Your task to perform on an android device: I want to forward a Hotel booking details email to my sister at maredharris@gmail.com so she can check out the suggested hotel.
Image 0: 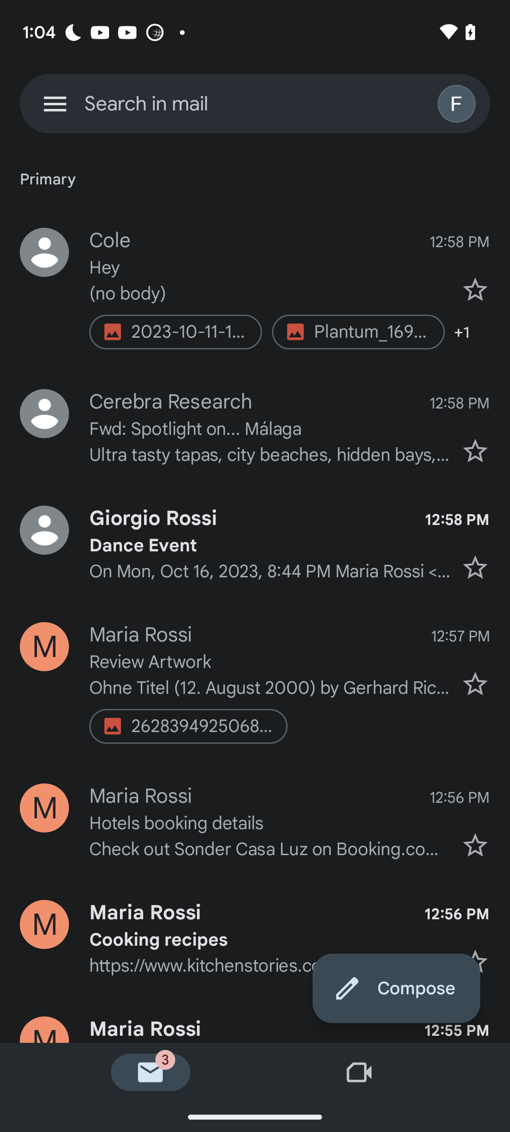
Open the hotel booking details email
Step 0: click (270, 823)
Image 1: 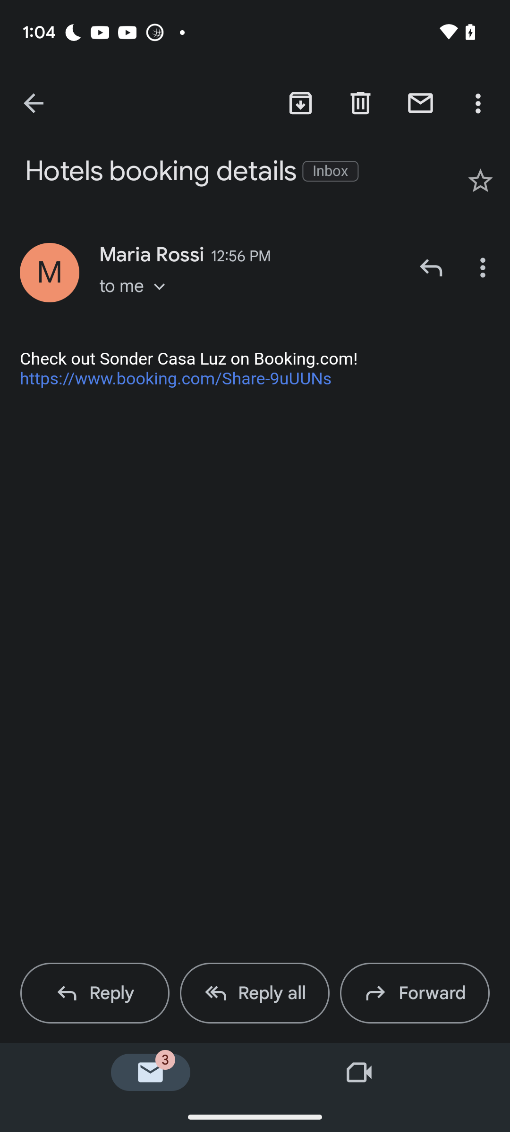
Click on the forward option
Step 1: click (432, 993)
Image 2: 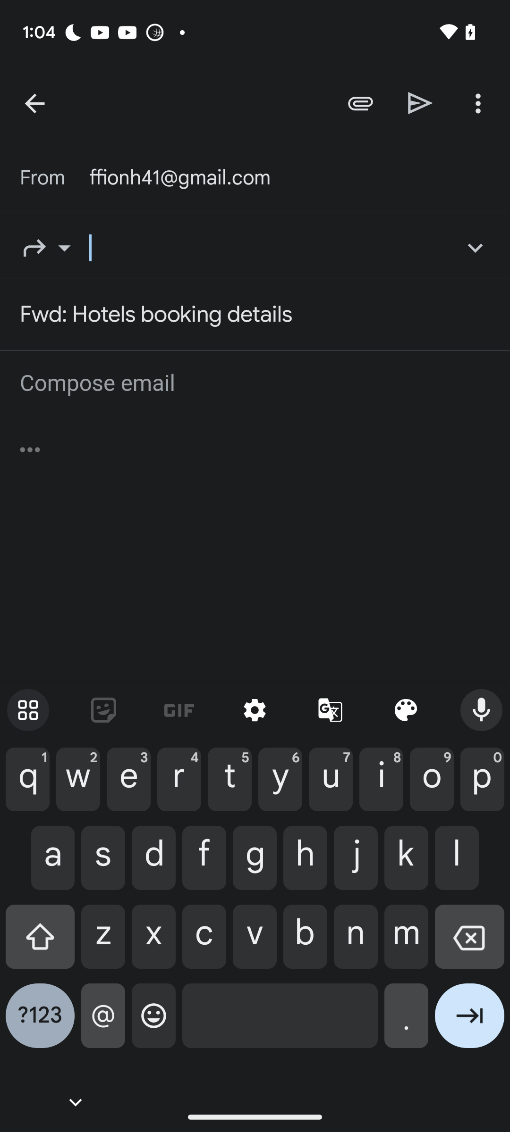
Enter recipient as maredharris@gmail.com
Step 2: type "maredharris@gmail.com"
Image 3: 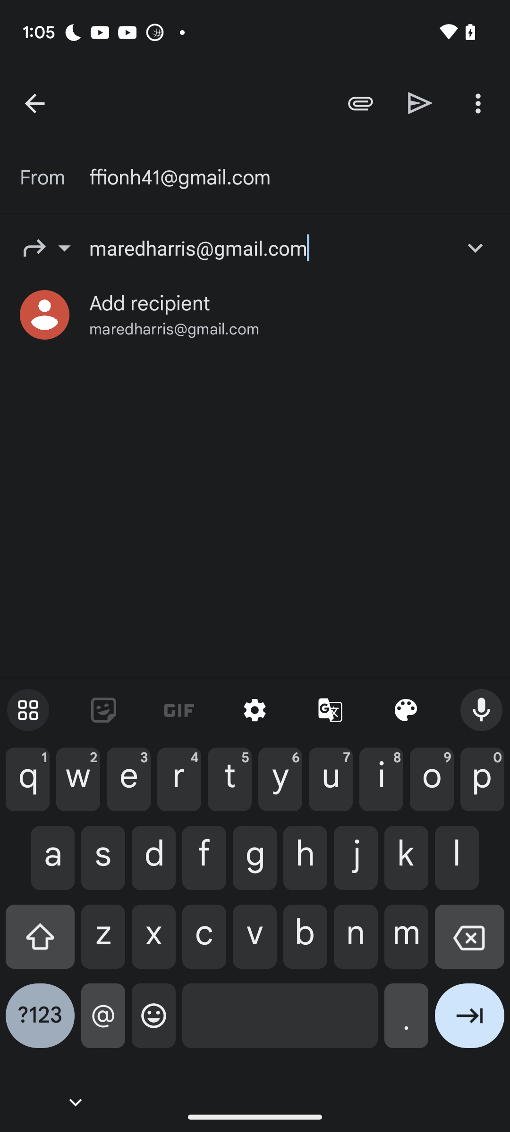
Click on the suggested email
Step 3: click (150, 303)
Image 4: 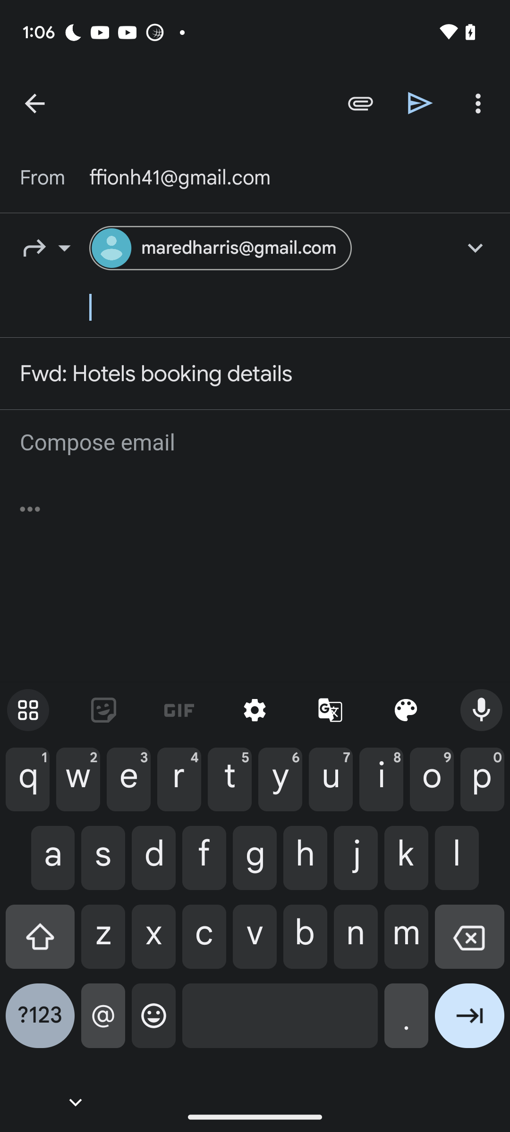
Click on the send icon on the top right of the screen
Step 4: click (420, 103)